Your task to perform on an android device: I like to view the schedule for the Mein Schiff 3 for a one-way cruise vacation to Lisbon in January 2024
Image 0: 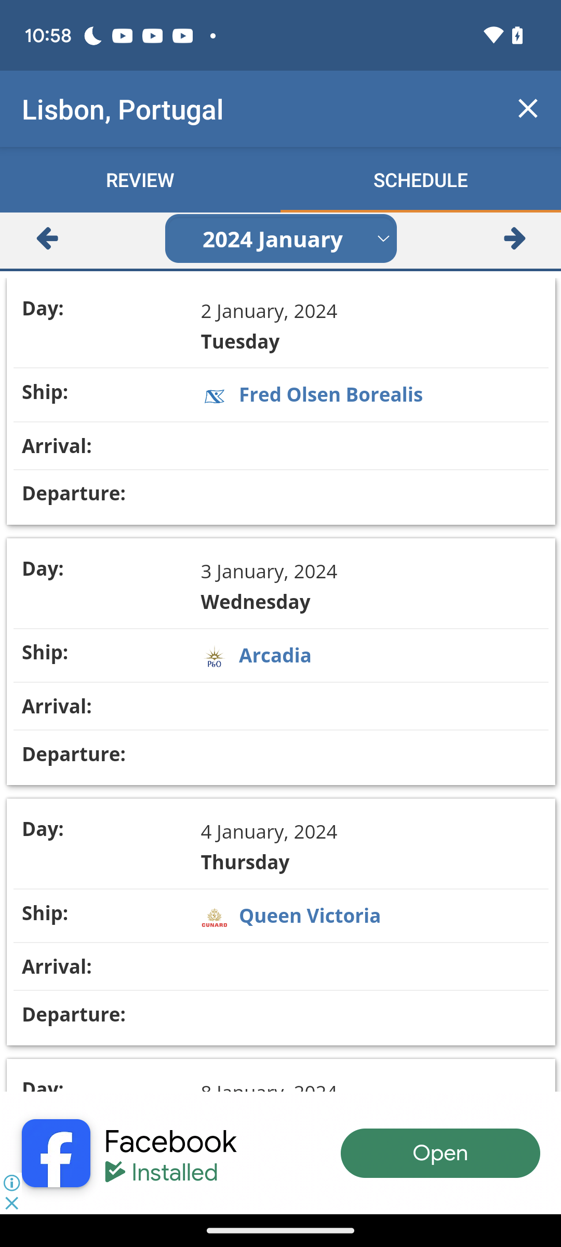
Swipe up to view Mein Schiff 3 ship name
Step 0: scroll down
Image 1: 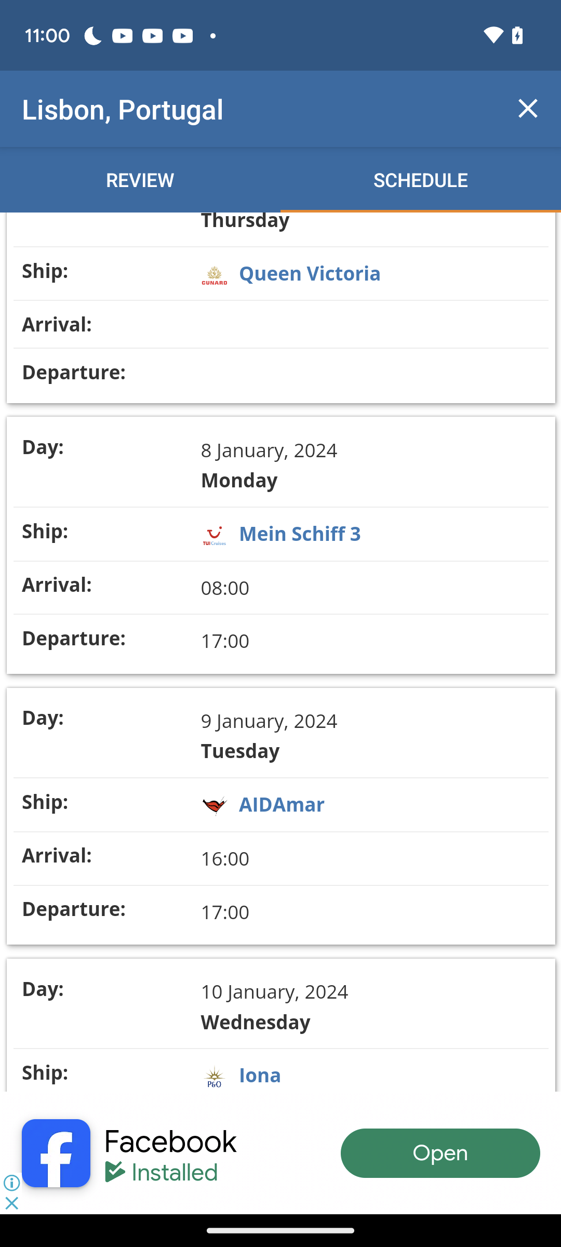
Swipe up to view Mein Schiff 3 ship name
Step 1: scroll down
Image 2: 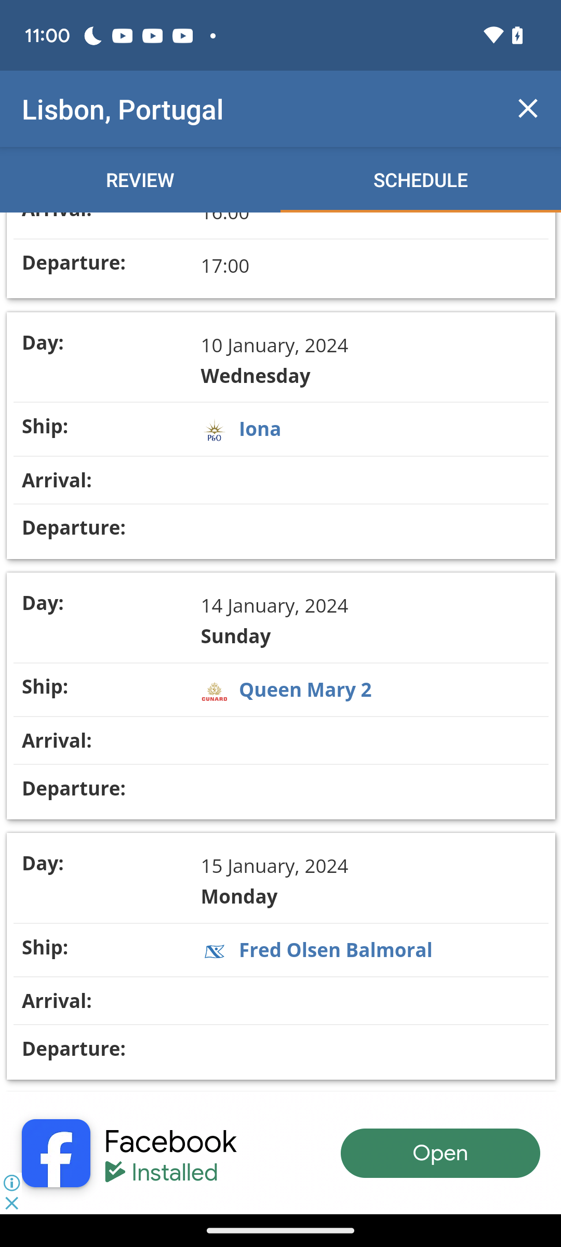
Swipe up to view Mein Schiff 3 ship name
Step 2: wait
Image 3: 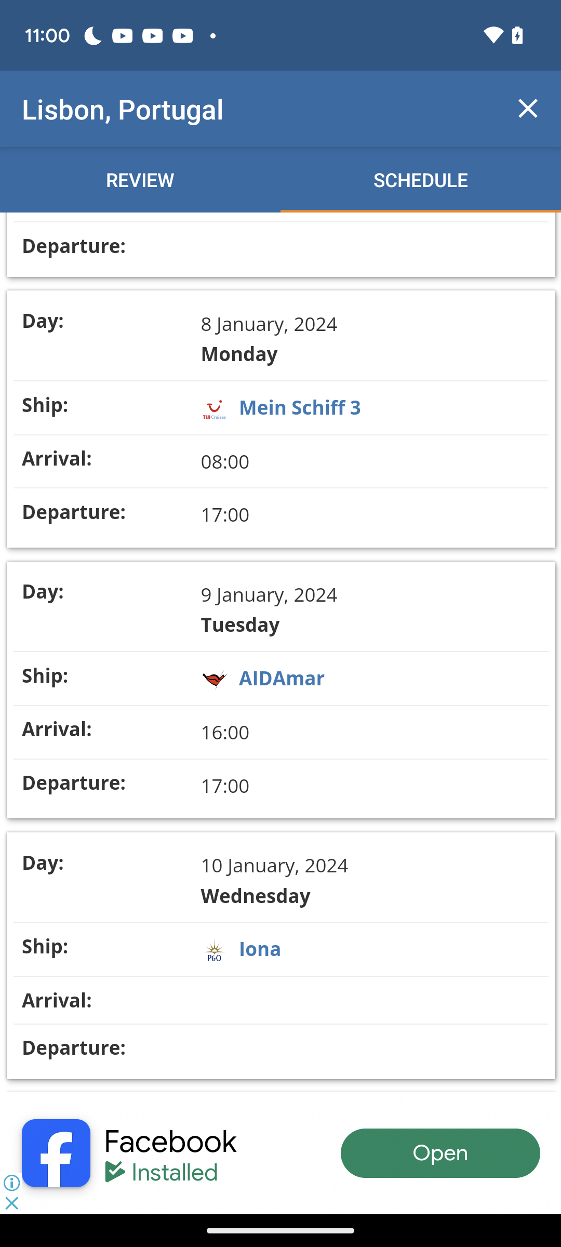
Click on Mein Schiff 3 
Step 3: click (300, 408)
Image 4: 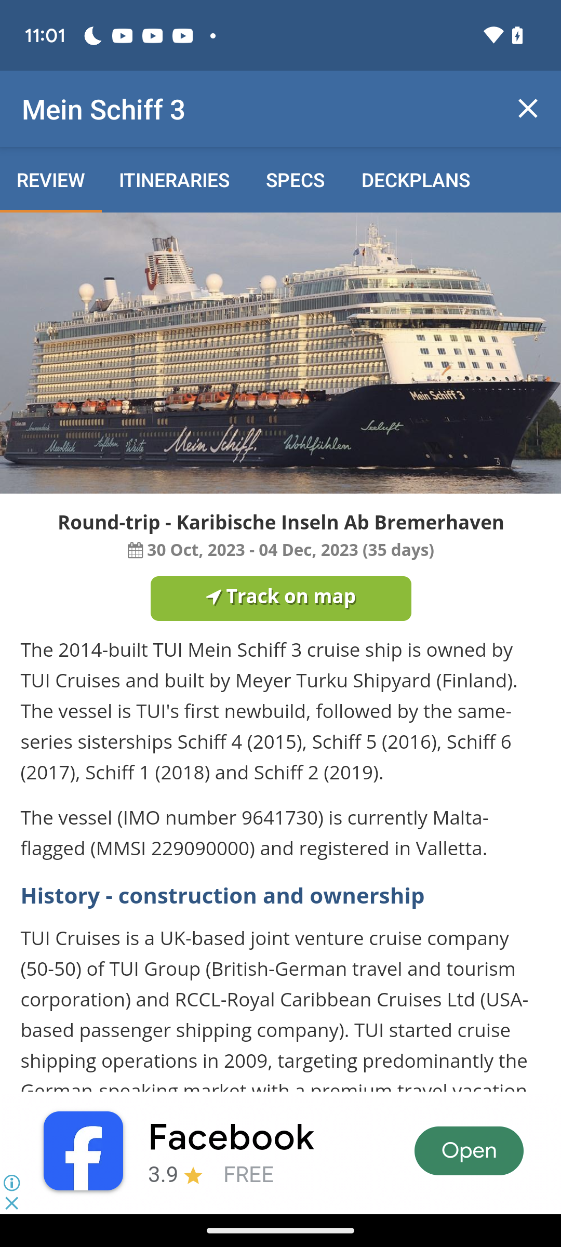
Click on itineraries option at the top of the screen
Step 4: click (174, 179)